Your task to perform on an android device: Delete the Recording file in the recorder app as it is of no use .
Image 0: 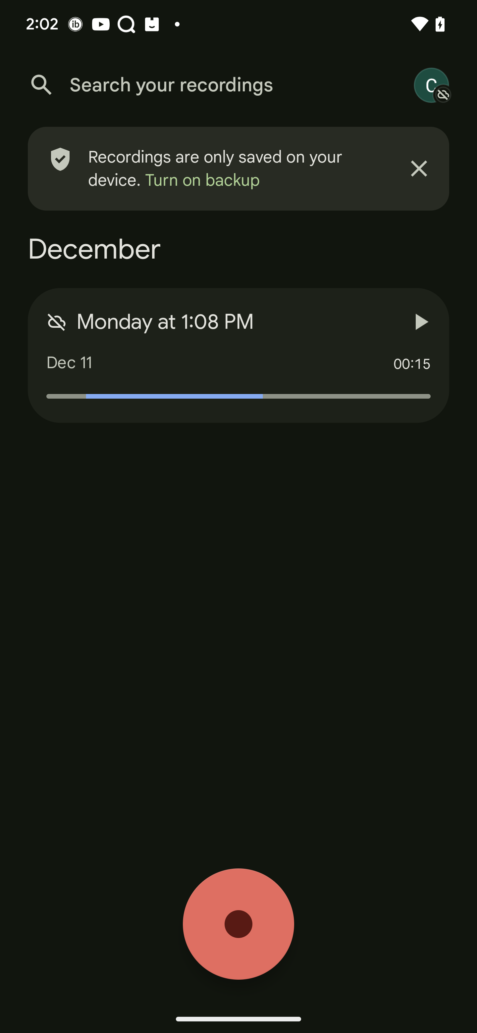
Long press on the recording file
Step 0: long press (220, 321)
Image 1: 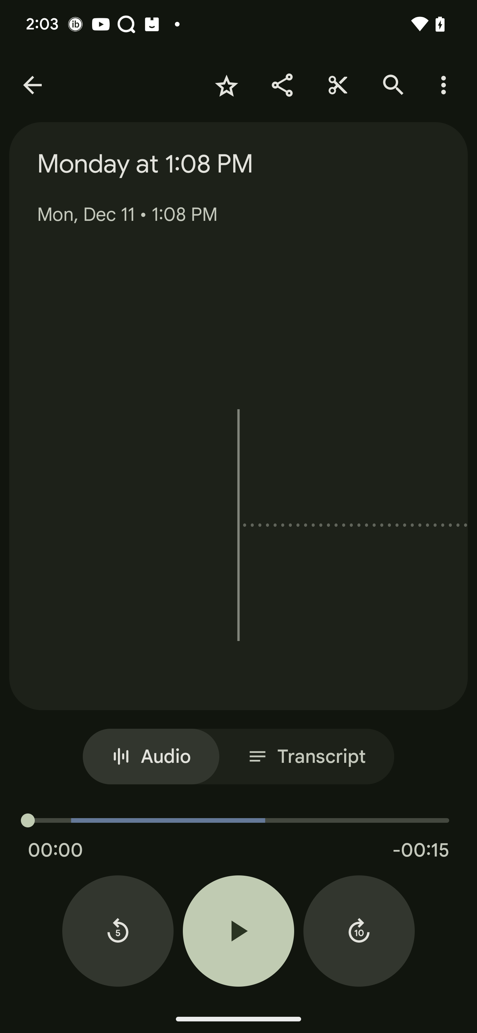
Long press on the recording file
Step 1: wait
Image 2: 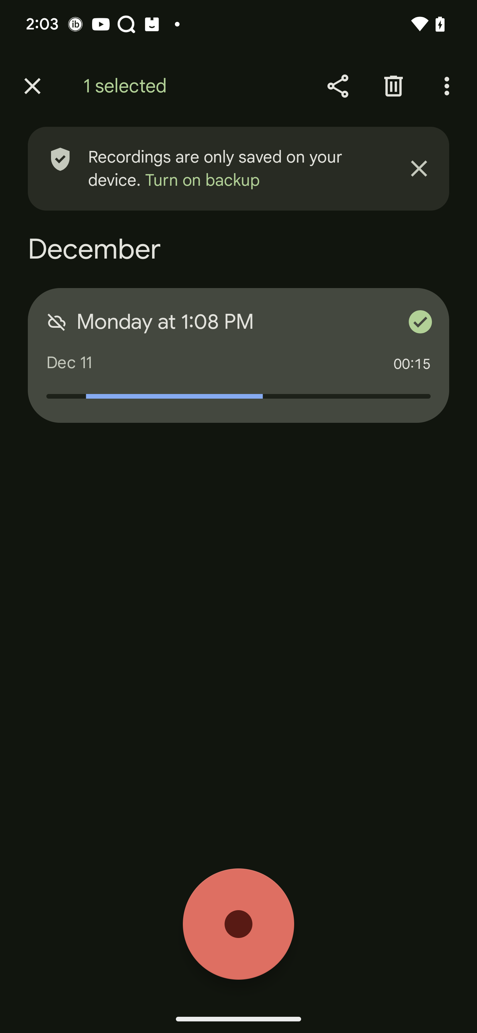
Click the delete icon
Step 2: click (393, 86)
Image 3: 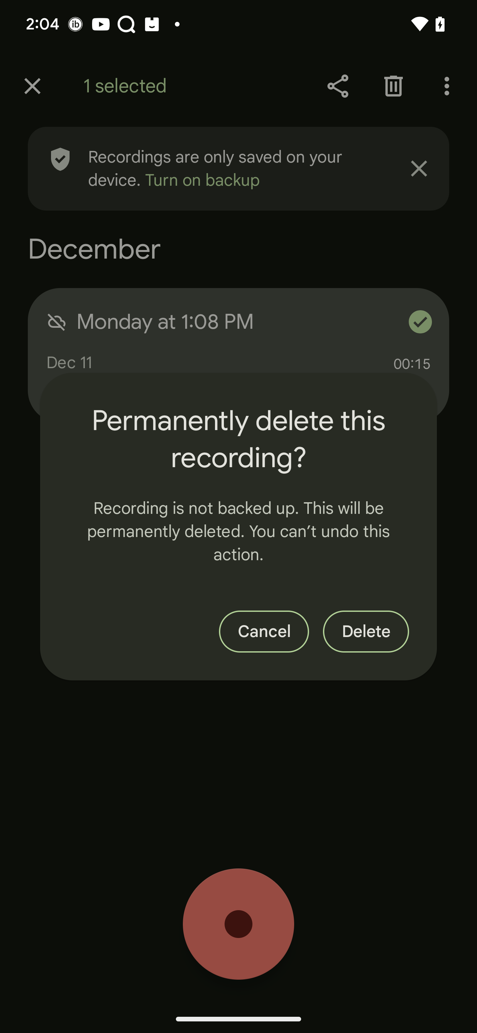
Click the delete button
Step 3: click (366, 631)